Your task to perform on an android device: In the eBay app, search for Digital Cameras in the Cameras and Photo category 
Image 0: 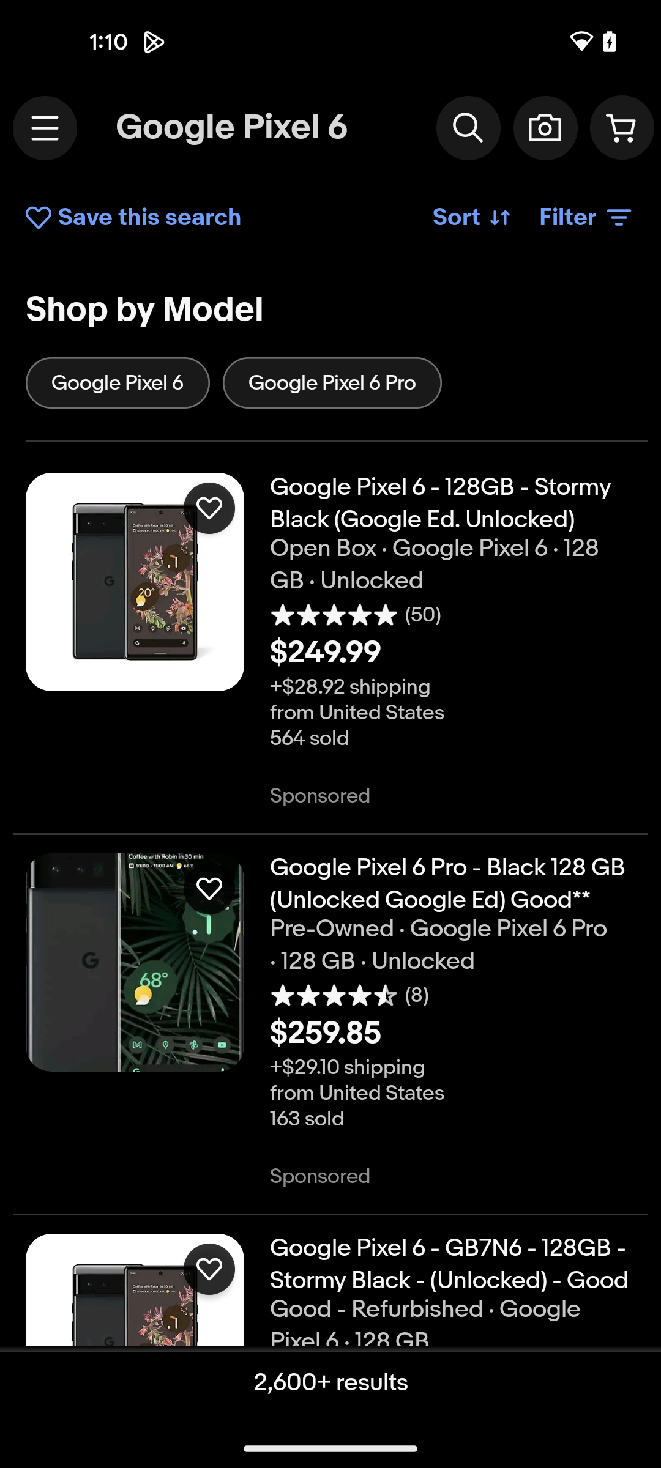
Click on the three-line menu at the top left corner.
Step 0: click (45, 128)
Image 1: 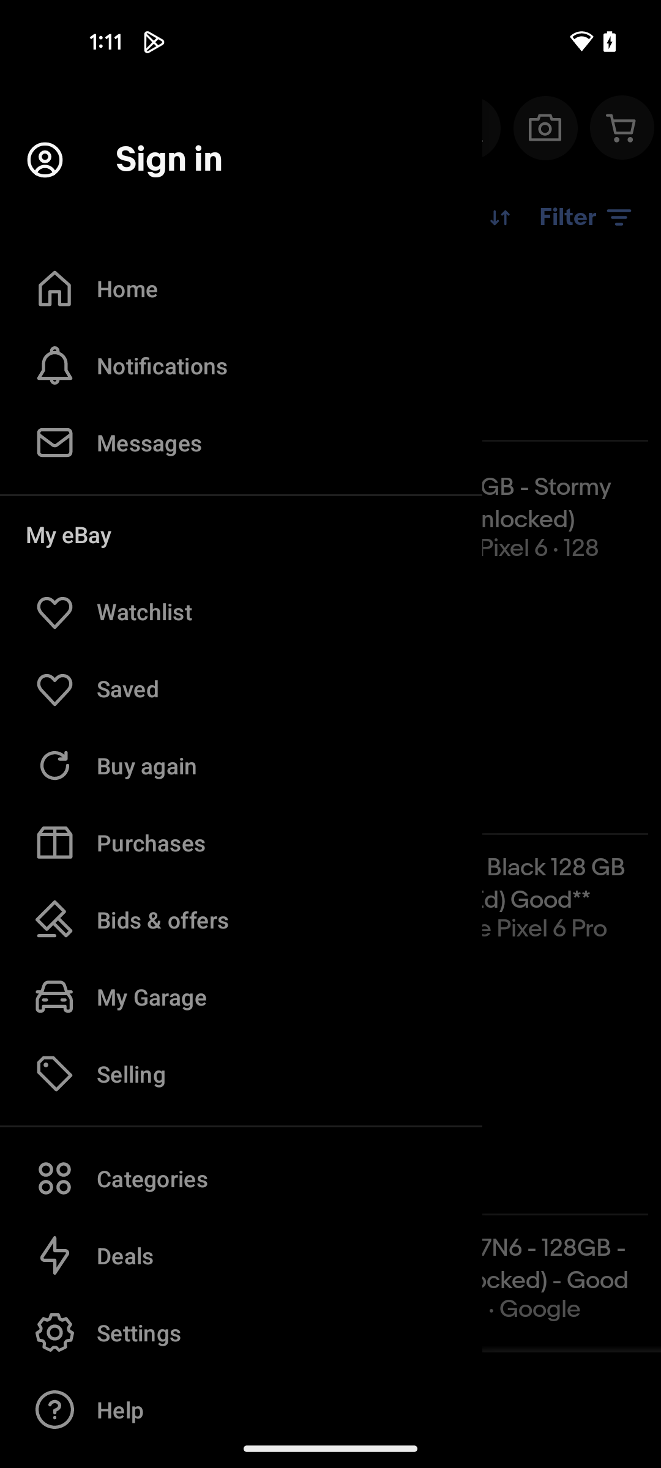
Click on Categories
Step 1: click (241, 1178)
Image 2: 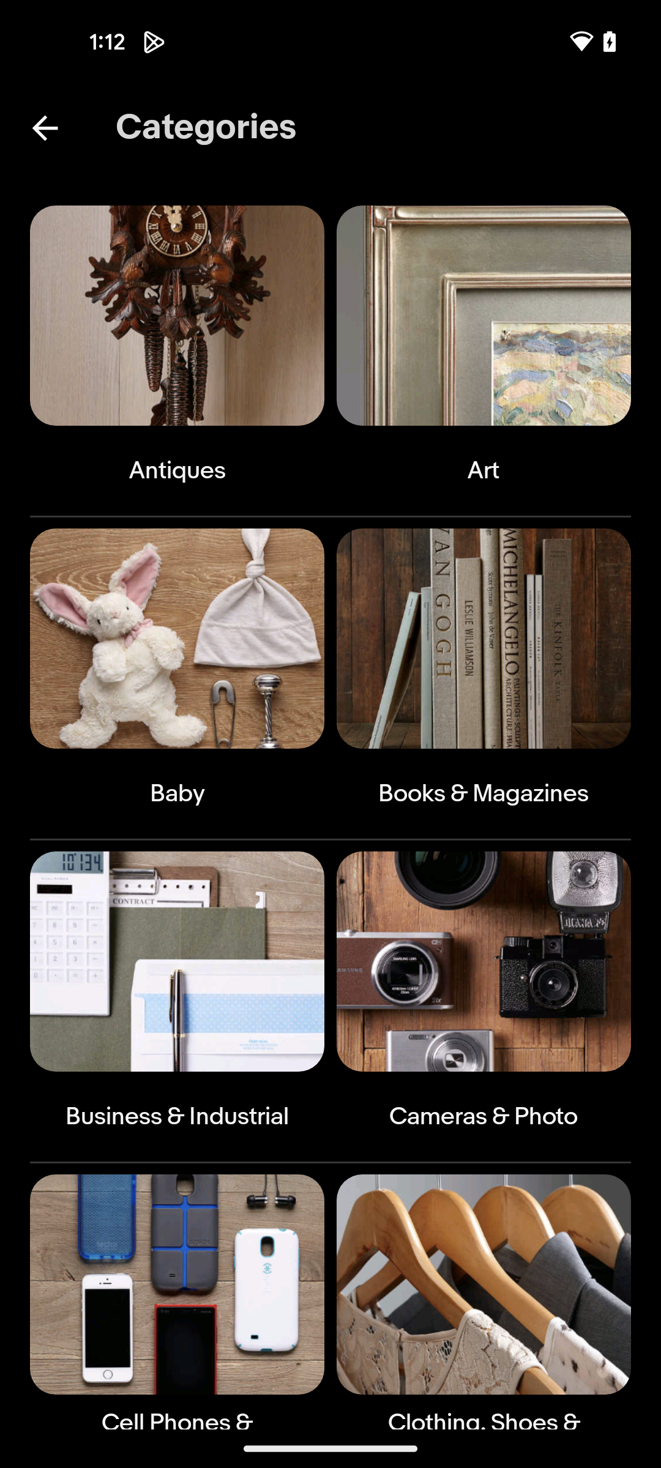
Go to the Cameras & Photo categories
Step 2: click (484, 961)
Image 3: 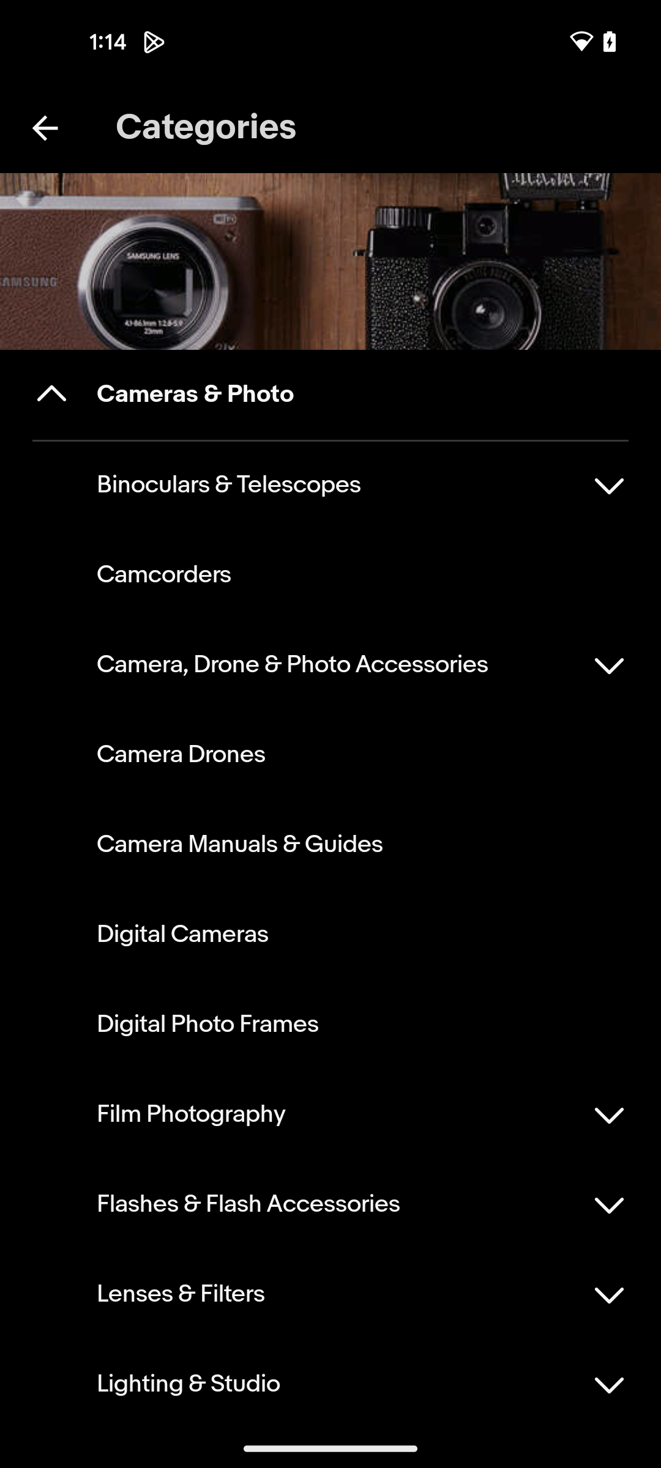
Click on Digital Cameras
Step 3: click (330, 934)